Your task to perform on an android device: My wife tore my favorite blue shirt while washing the clothes, and now I want to buy a new navy blue shirt for me, so search for the navy blue shirt in L size in the Meesho app.
Image 0: 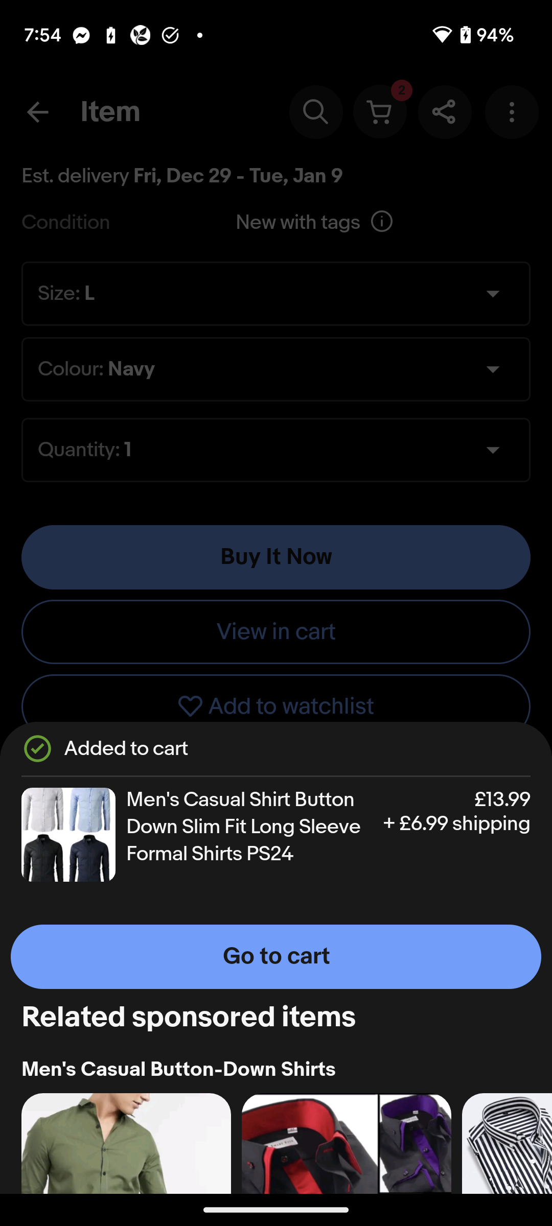
Open the Meesho app.
Step 0: open app "Meesho"
Image 2: 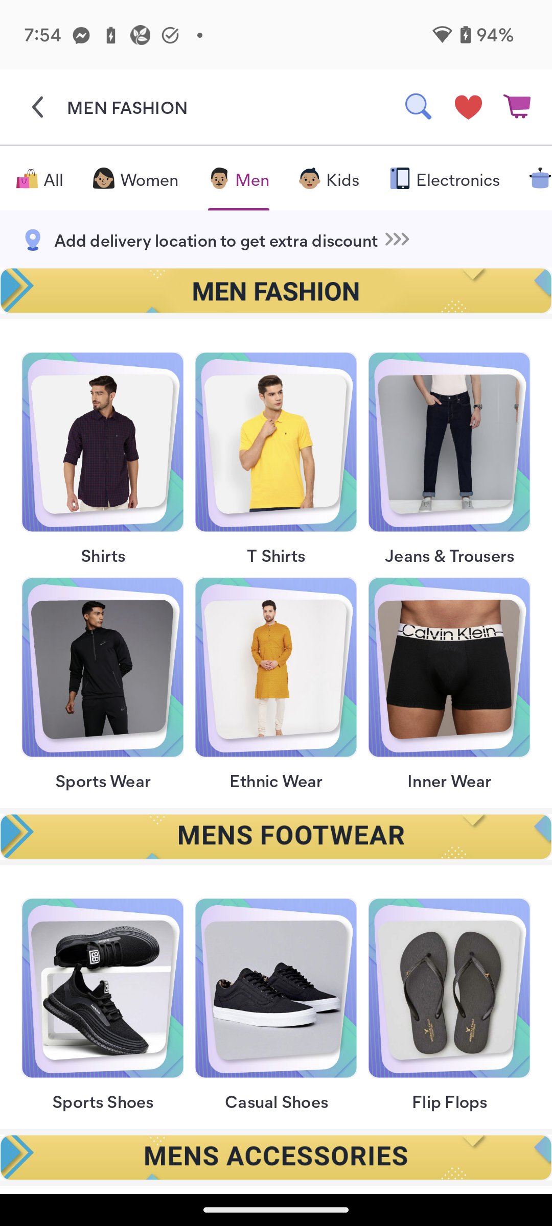
Click on the search icon at the top right corner of the screen to search for the shirt.
Step 2: click (419, 107)
Image 3: 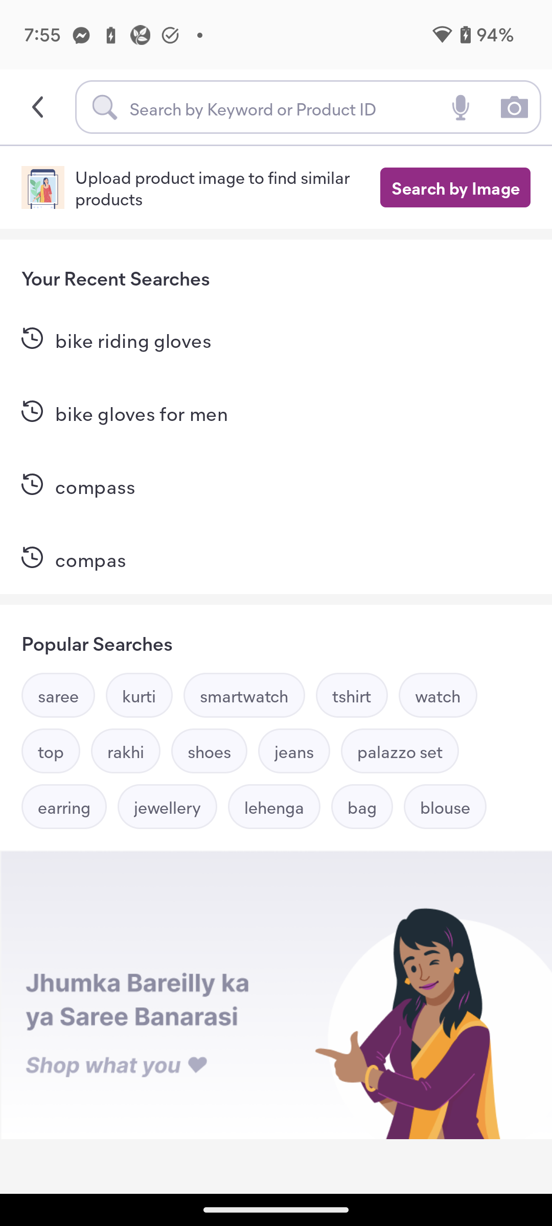
Click on the search bar at the top of the screen to search for the shirt.
Step 3: click (282, 107)
Image 4: 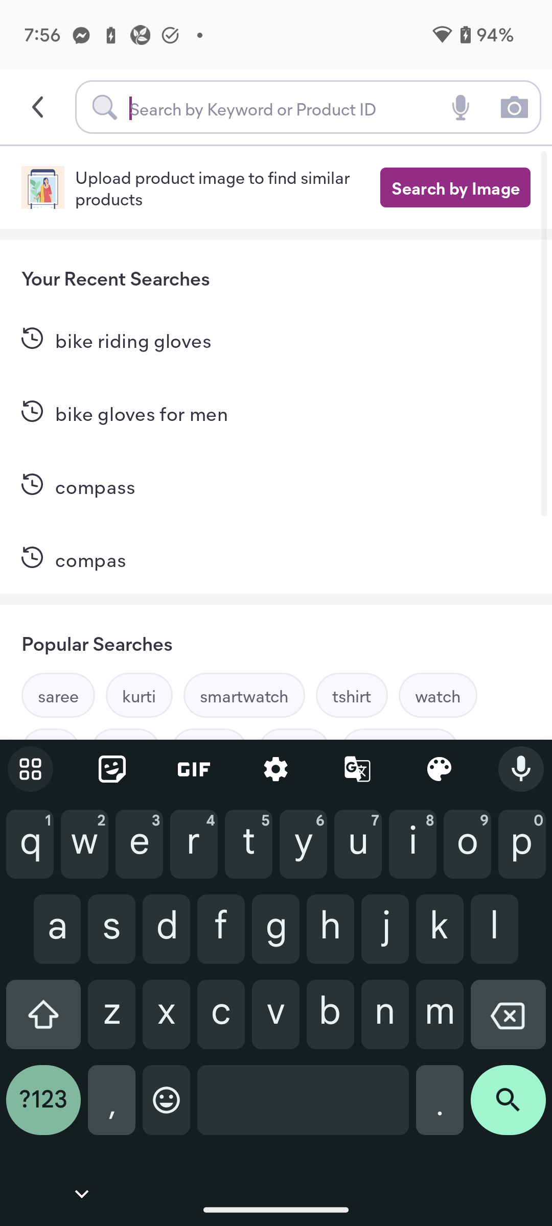
Type Navy blue shirt for men in the search bar to search for the shirt.
Step 4: type "Navy blue shirt for men"
Image 5: 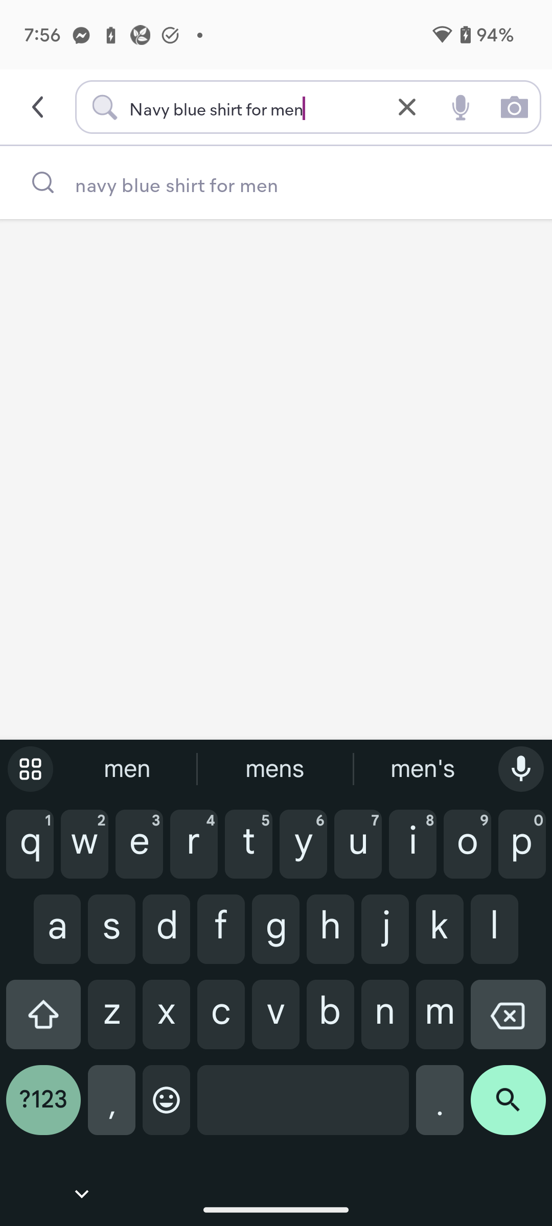
Click on the search icon at the bottom right corner of the screen to view the search result.
Step 5: click (508, 1108)